Your task to perform on an android device: Due to some technical issues, the work conference event dates have been changed to October 29th, 2023 at 1:30 PM.
Image 0: 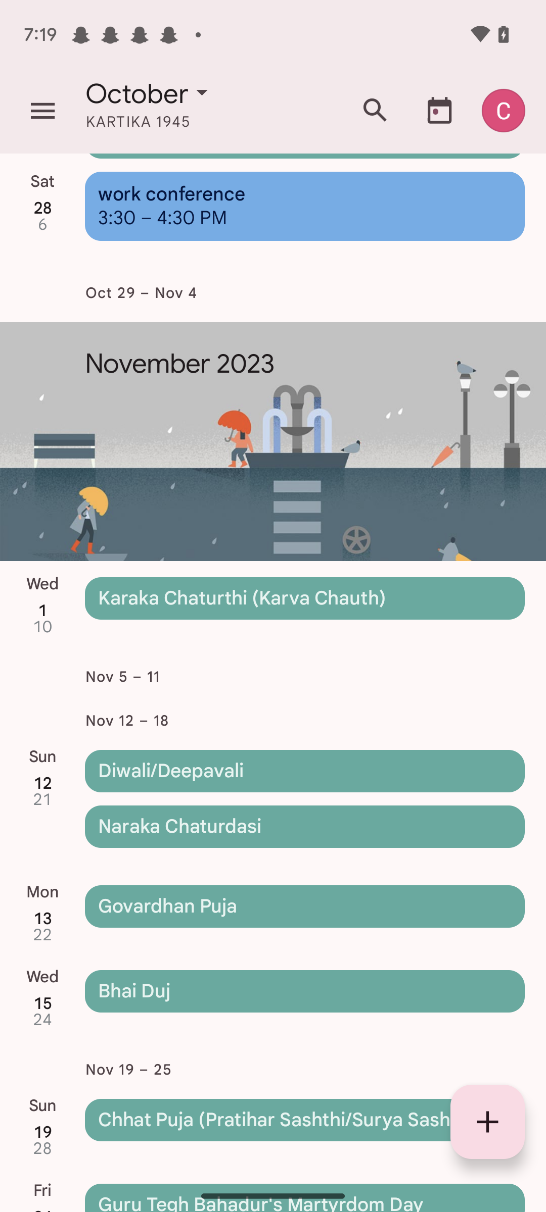
Click on the work conference event.
Step 0: click (305, 206)
Image 1: 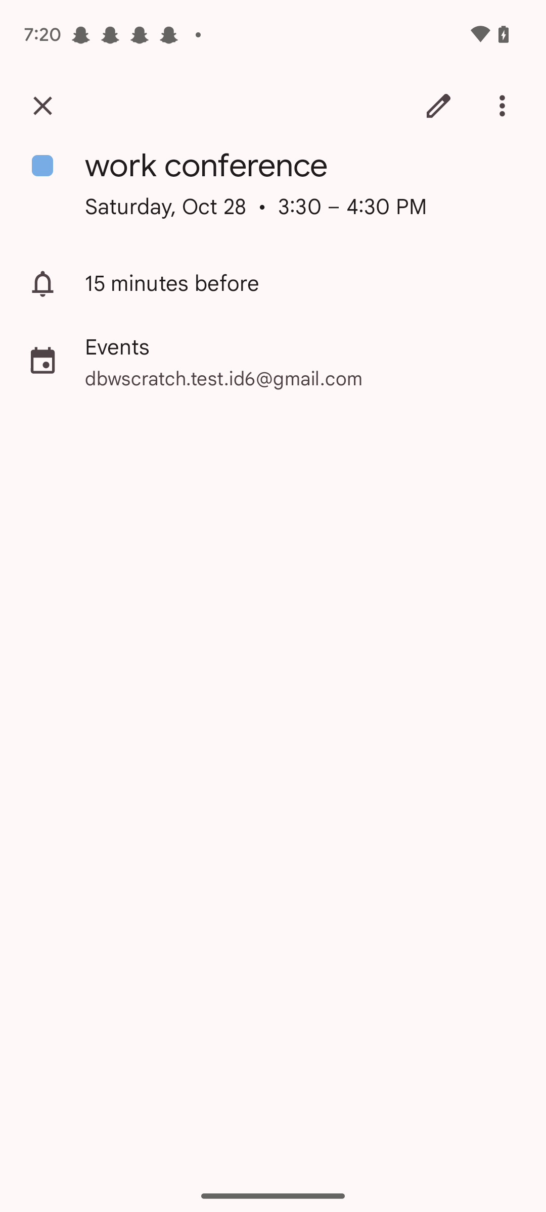
Click on the edit icon on the top right of the screen.
Step 1: click (438, 106)
Image 3: 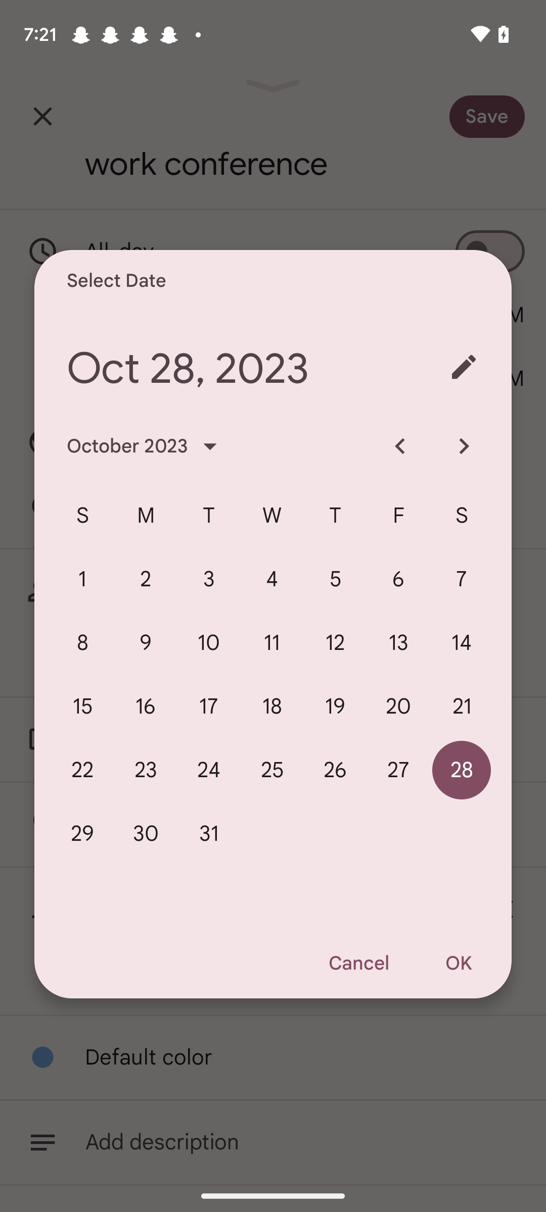
Select the start date as 29 October.
Step 3: click (82, 833)
Image 4: 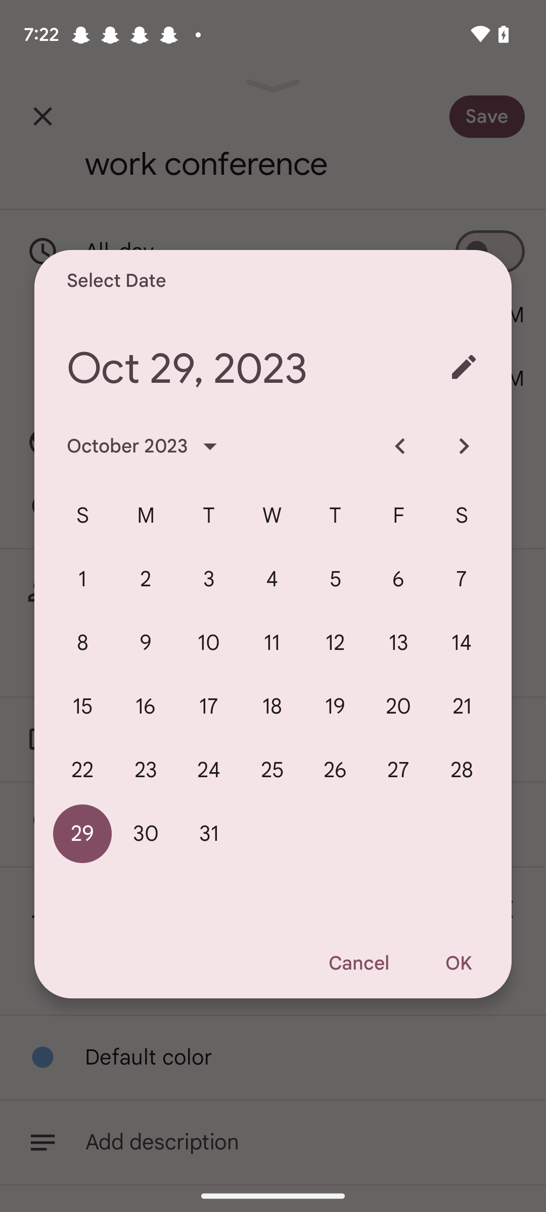
Click on the ok button.
Step 4: click (458, 964)
Image 5: 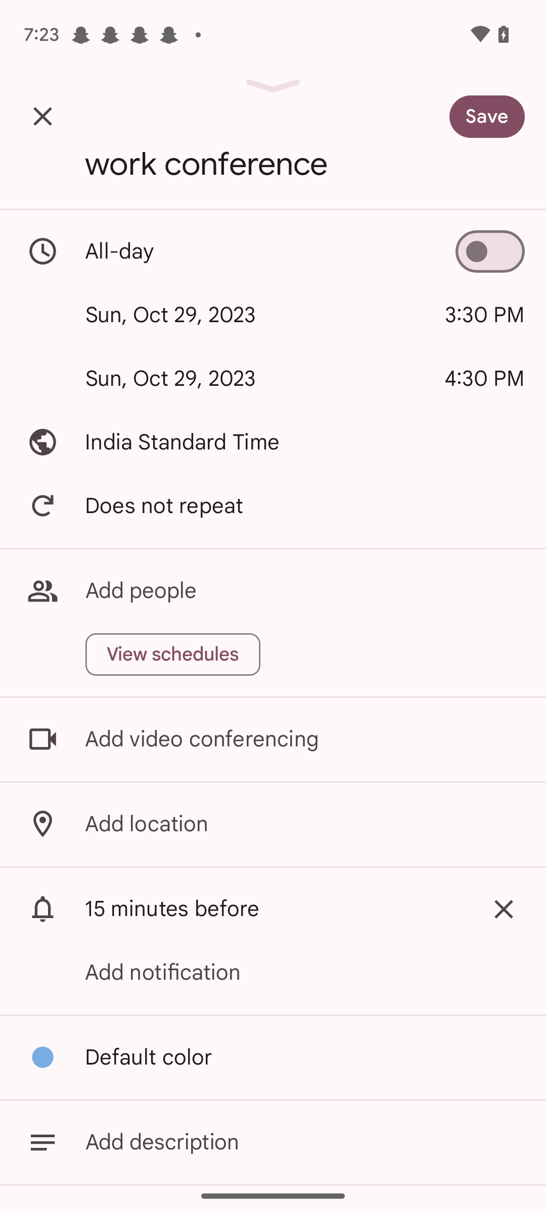
Click on the start time section.
Step 5: click (484, 315)
Image 6: 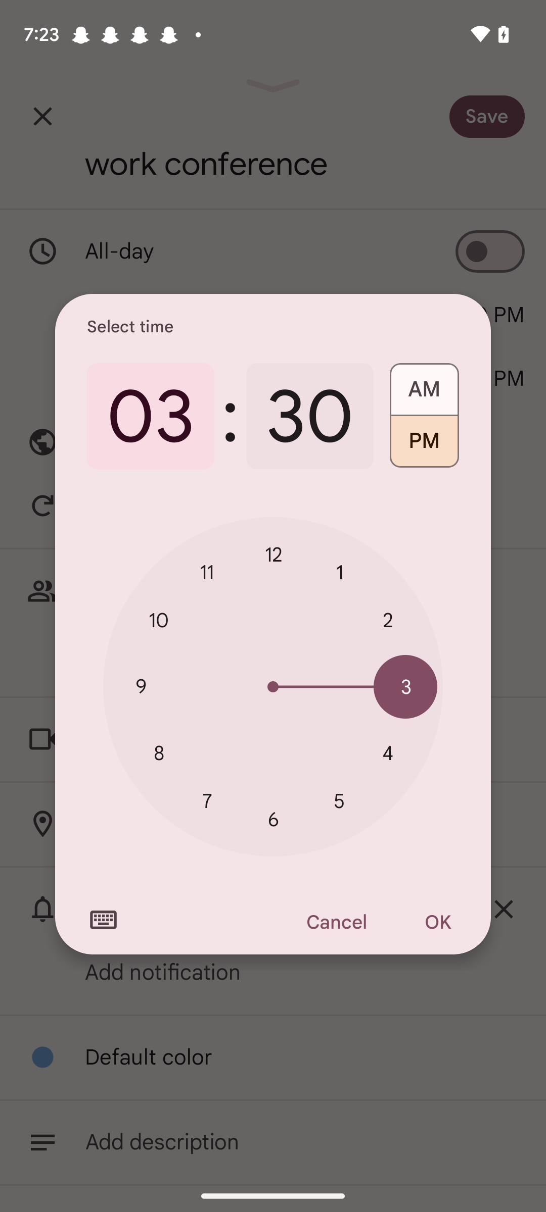
Set the hours as 1.
Step 6: click (340, 572)
Image 7: 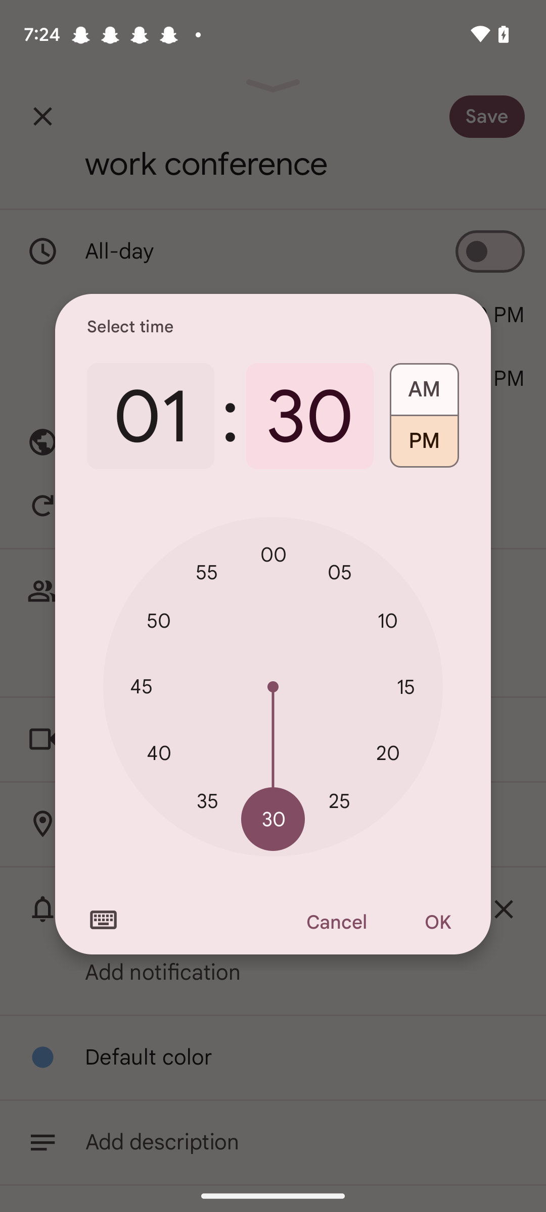
Click on the ok button.
Step 7: click (437, 923)
Image 8: 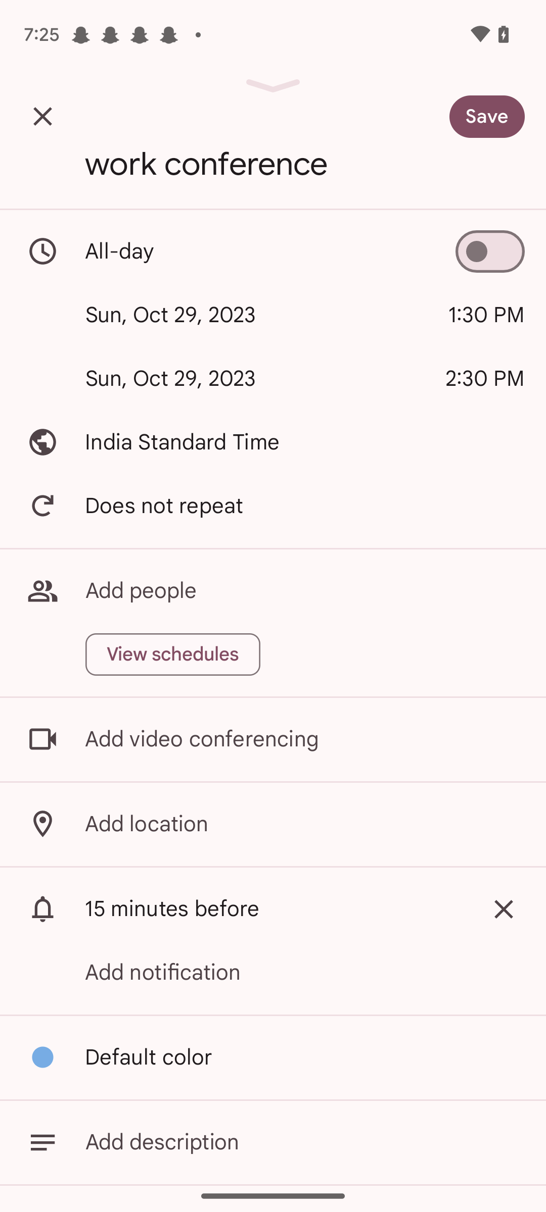
Click on the save button at the top of the screen.
Step 8: click (509, 110)